Your task to perform on an android device: Open the Spotify app & see the songs playlist under R&B genre
Image 0: 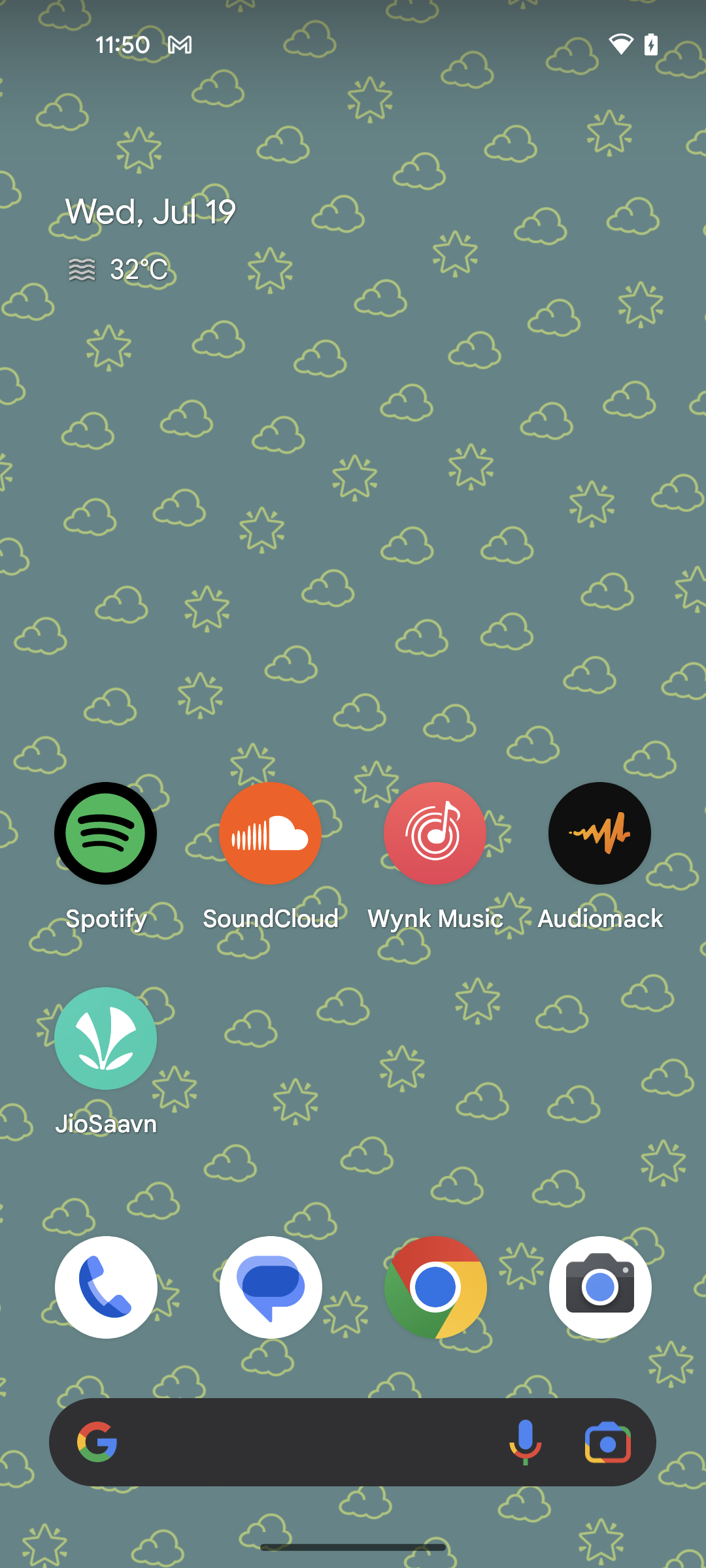
open the Spotify app
Step 0: open app "Spotify"
Image 1: 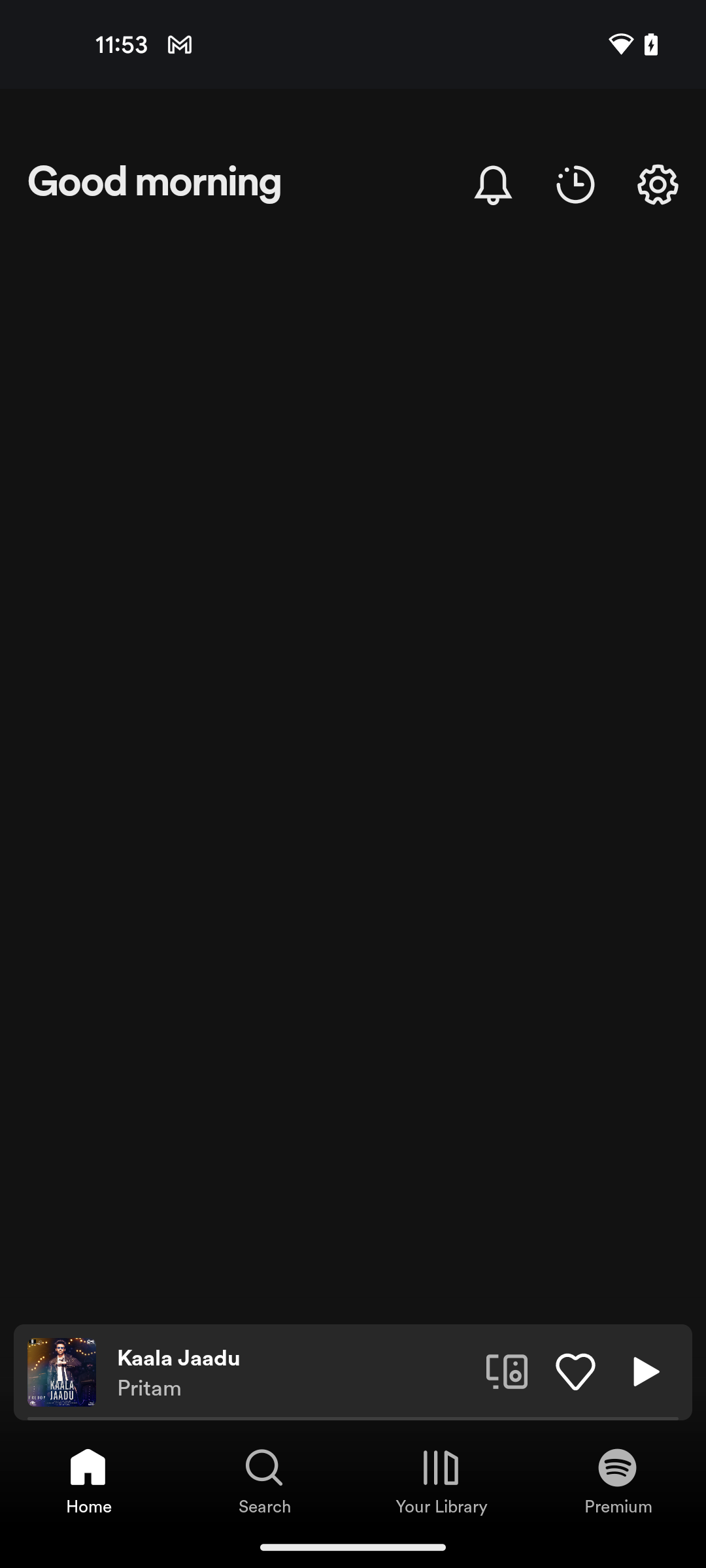
open the Spotify app
Step 1: wait
Image 2: 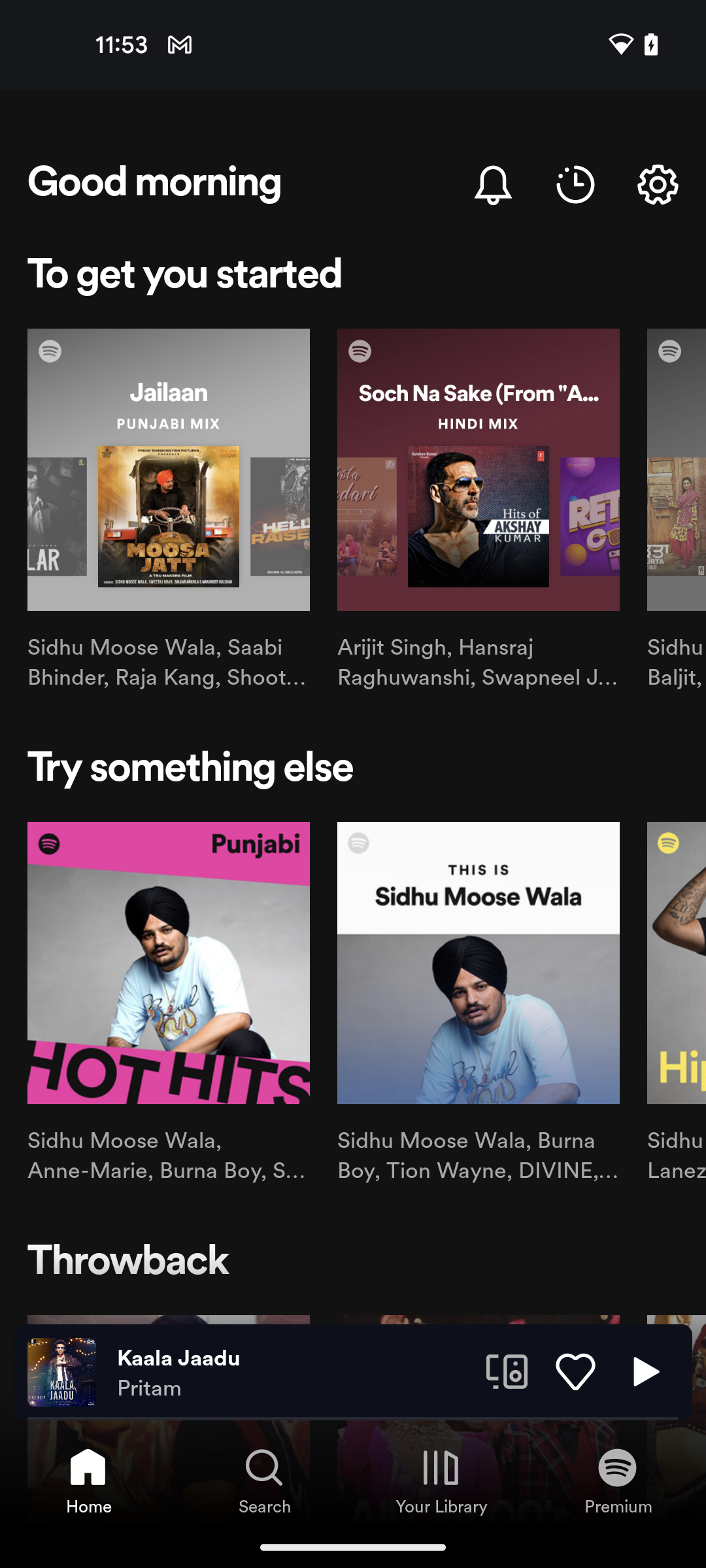
click on the search icon at the bottom of the screen
Step 2: click (264, 1468)
Image 3: 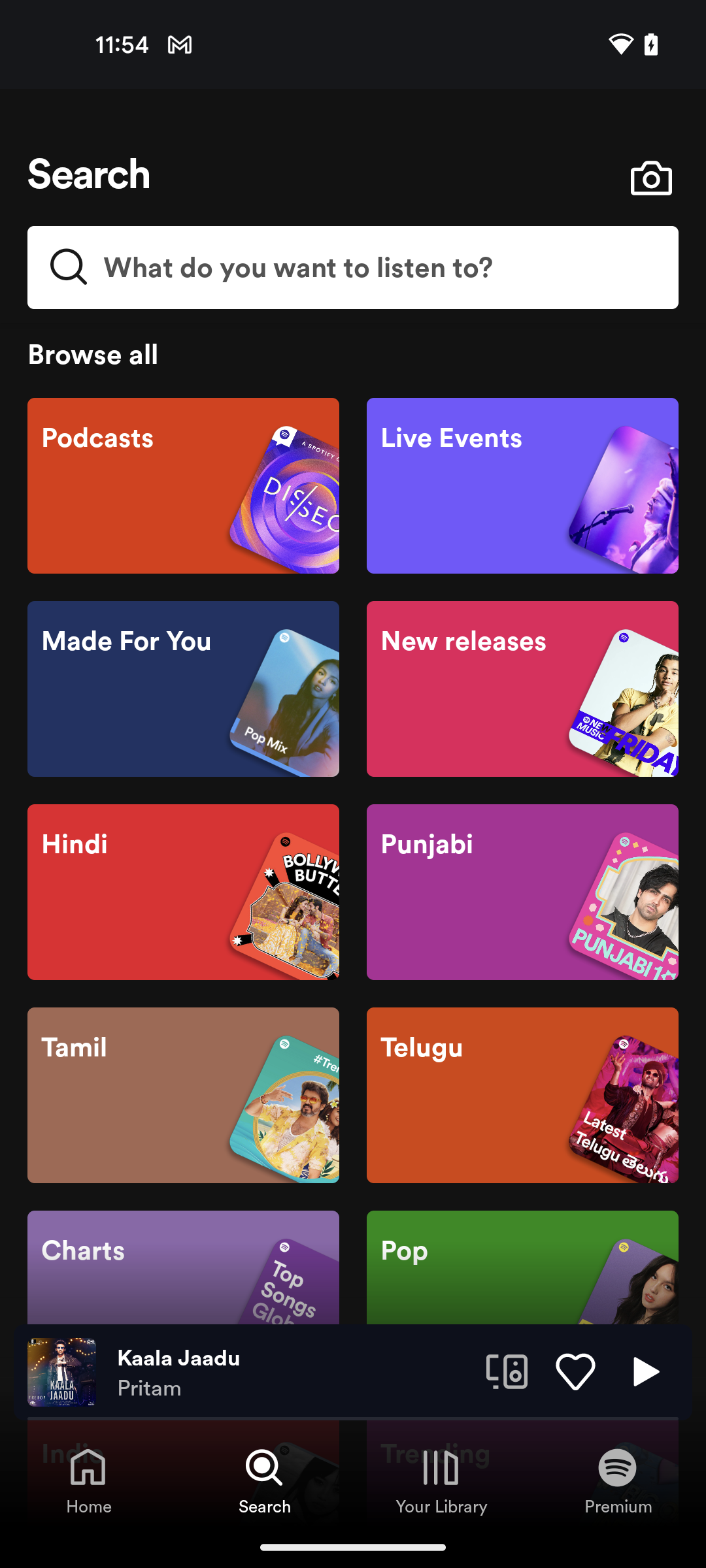
scroll down to view more genre options
Step 3: scroll down
Image 4: 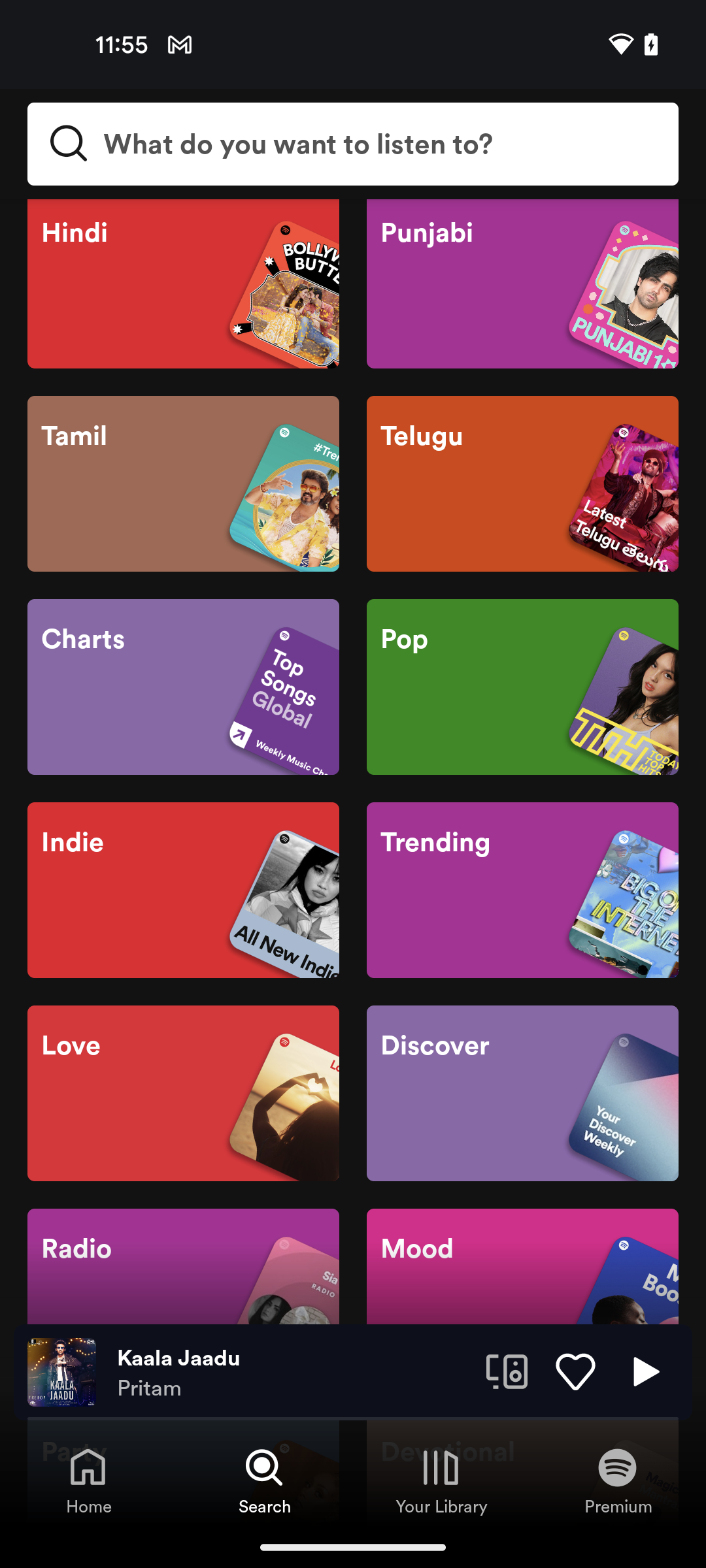
scroll down to view more genre options
Step 4: scroll down
Image 5: 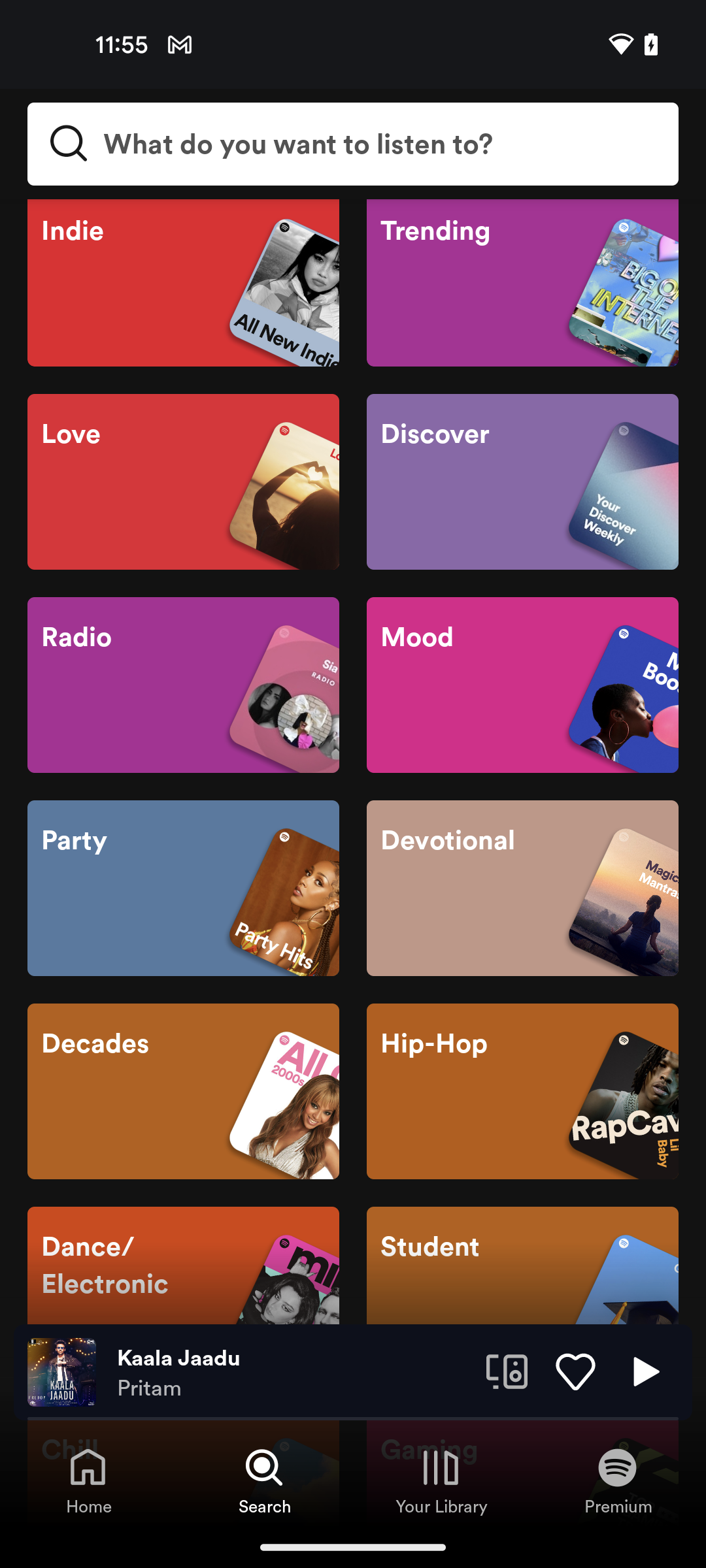
scroll down to view more genre options
Step 5: scroll down
Image 7: 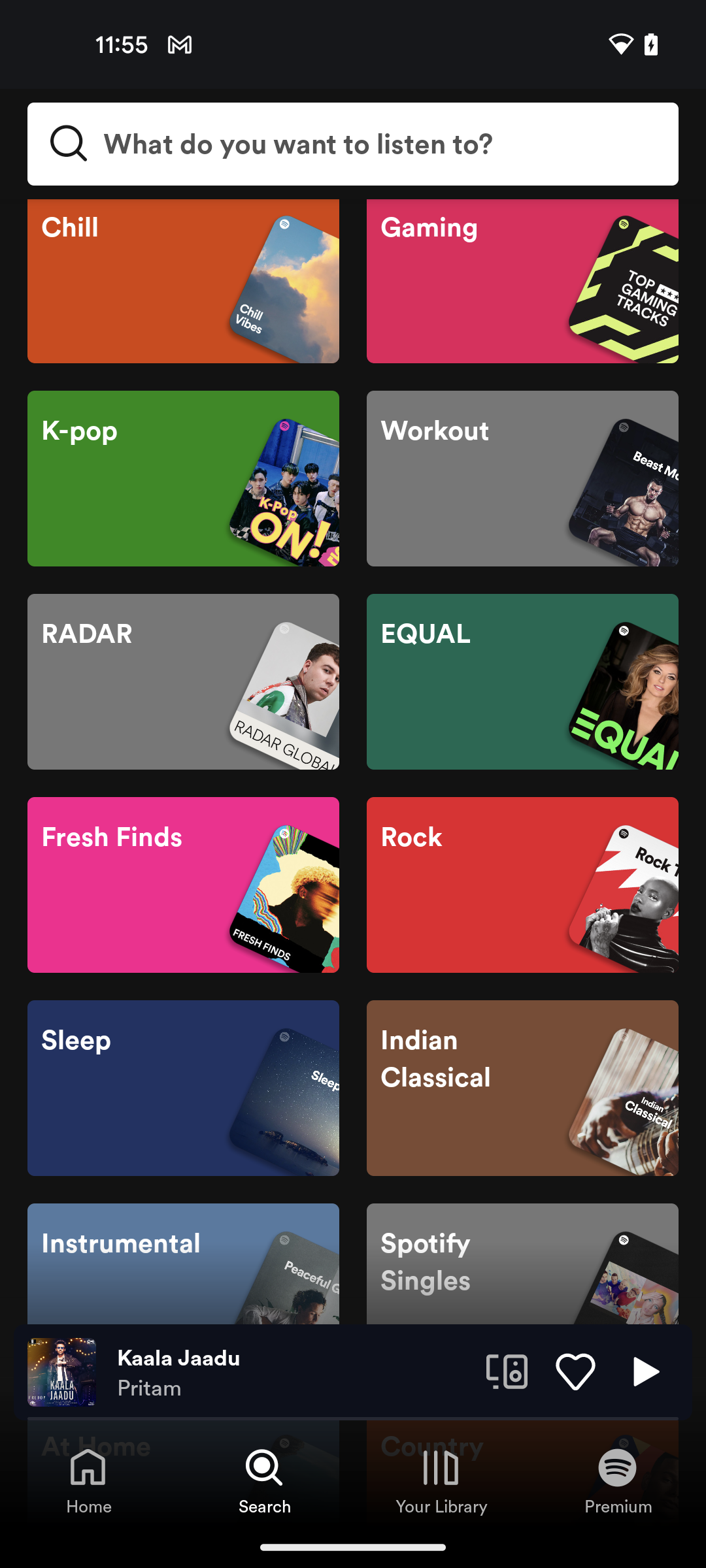
scroll down to view more genre options
Step 7: scroll down
Image 8: 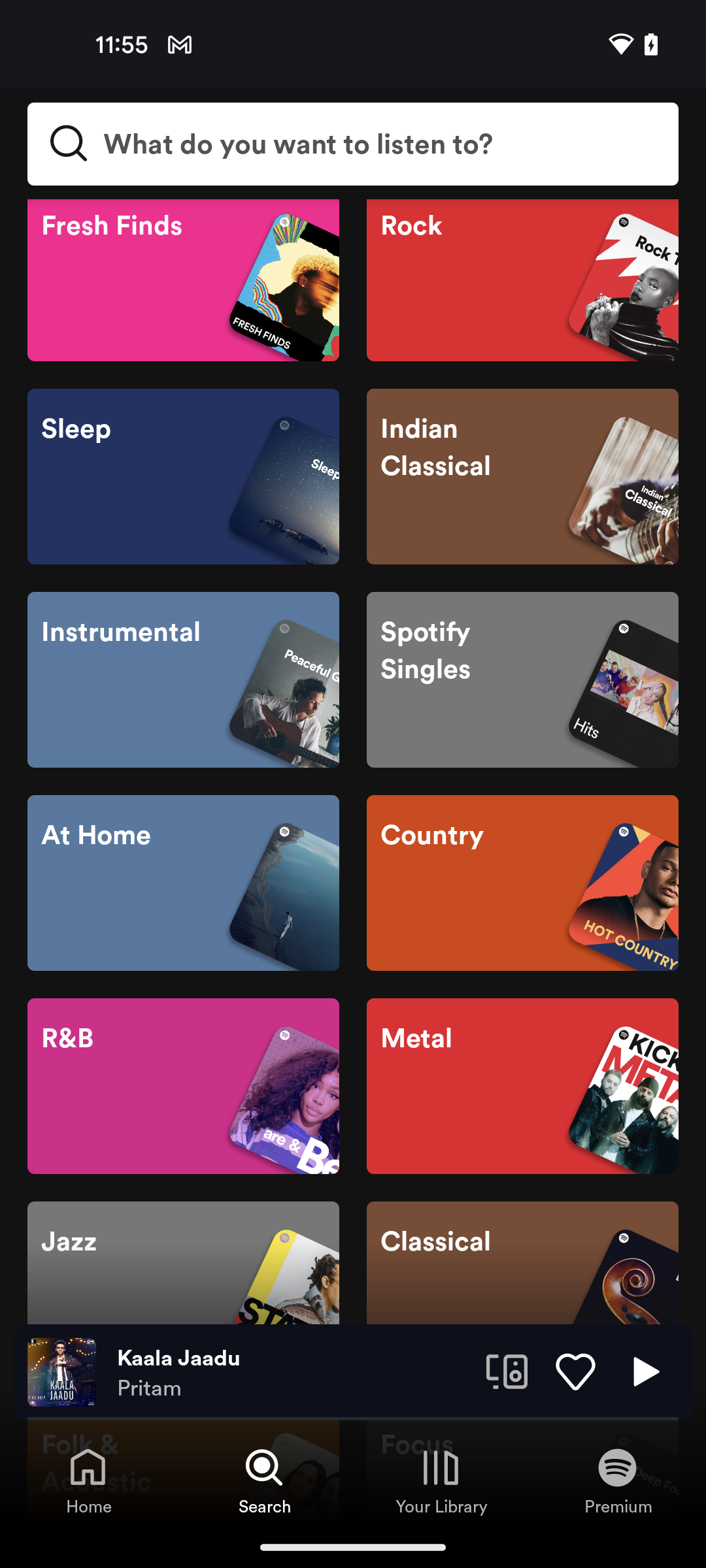
click to open the R&B genre option
Step 8: click (133, 1086)